Your task to perform on an android device: In the Weather XS app. Check the current weather forecast conditions in Italy.
Image 0: 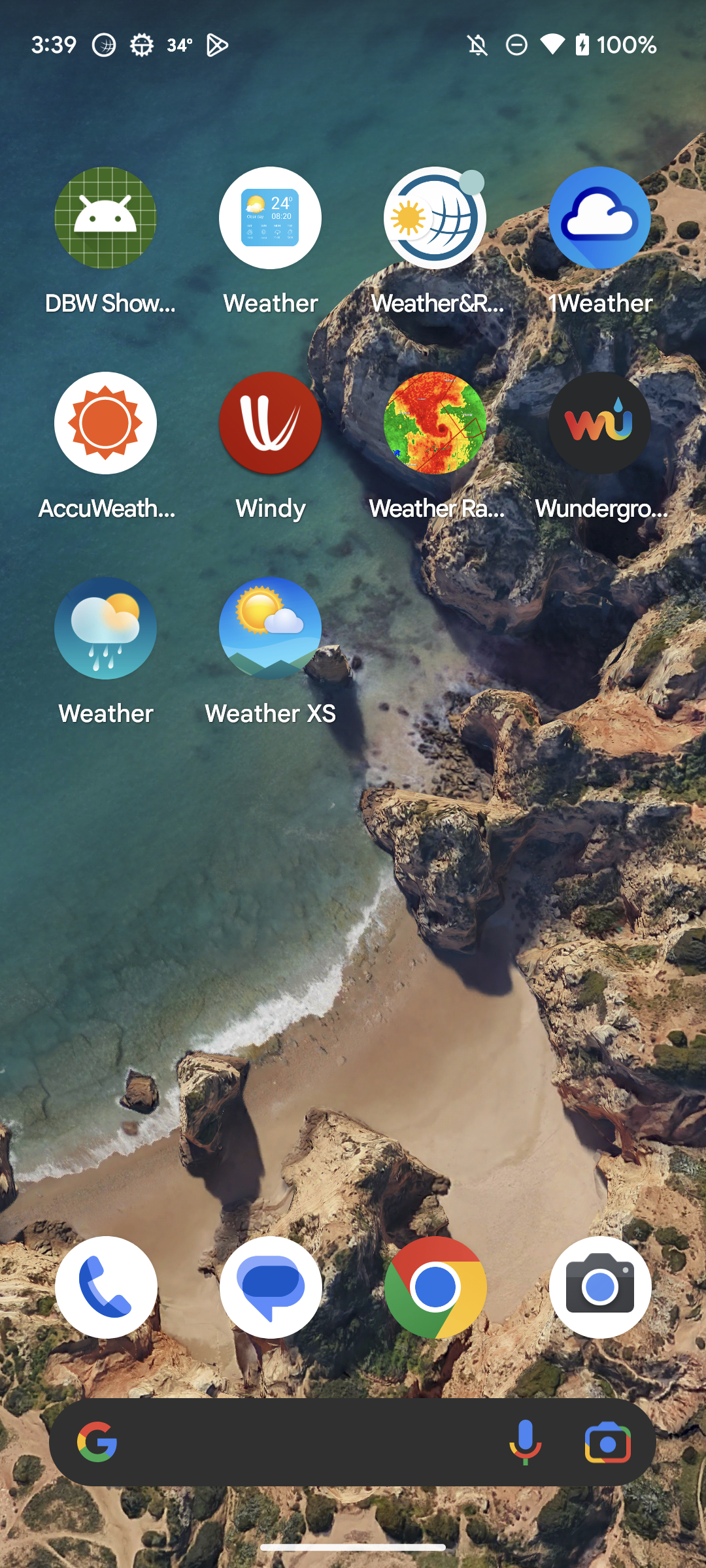
Open the Weather XS app
Step 0: open app "Weather XS"
Image 1: 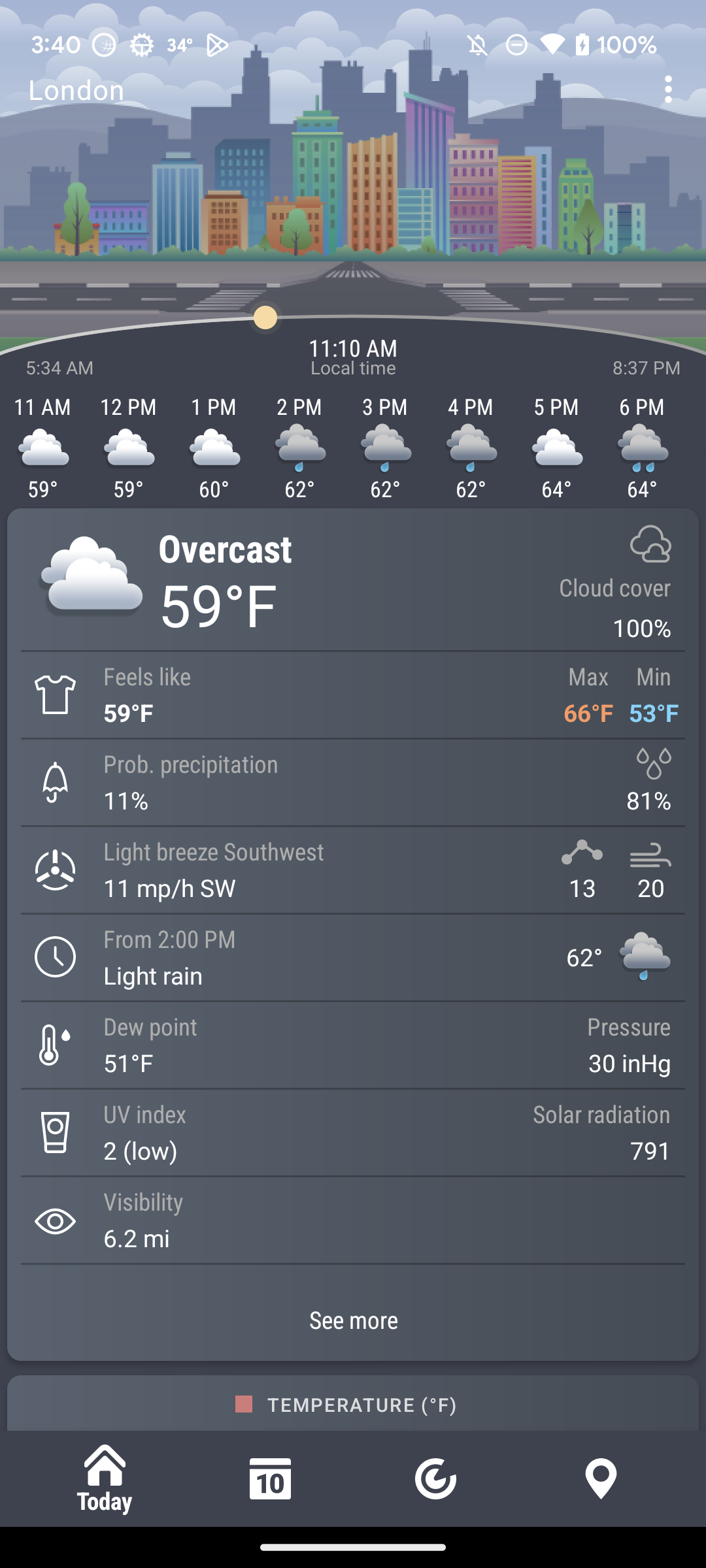
Click on the three dots at top right of the screen
Step 1: click (671, 89)
Image 2: 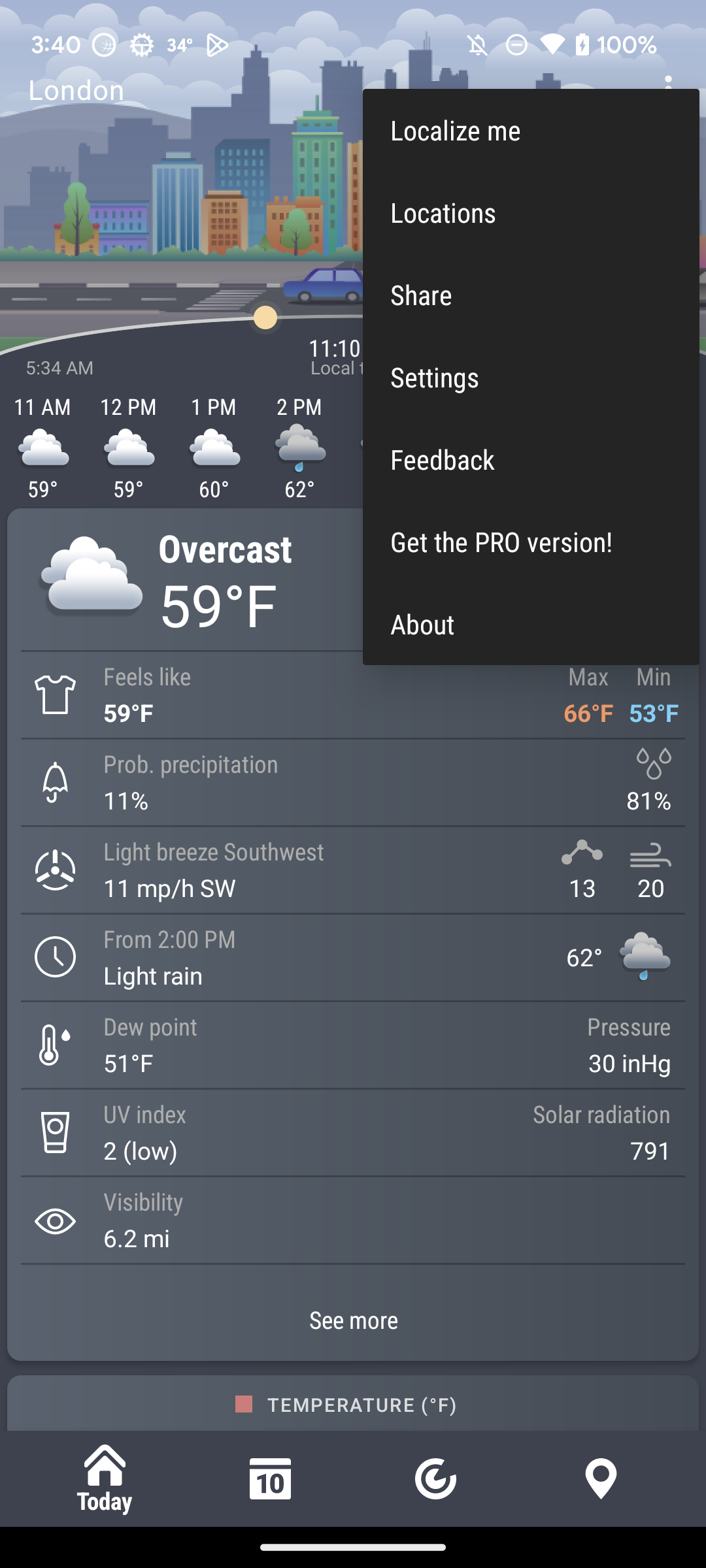
Click on the locations option
Step 2: click (531, 212)
Image 3: 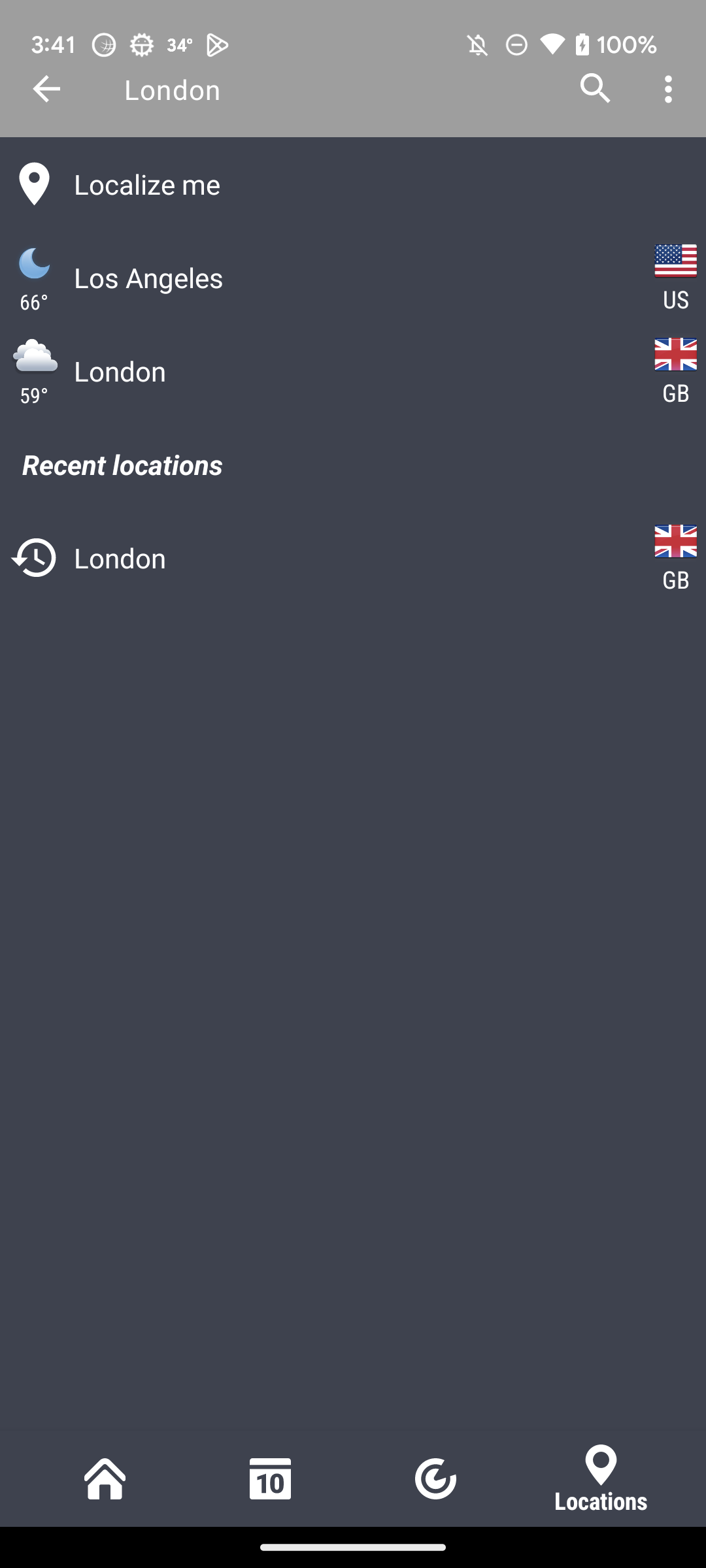
Click on the search icon at top of the screen
Step 3: click (596, 89)
Image 4: 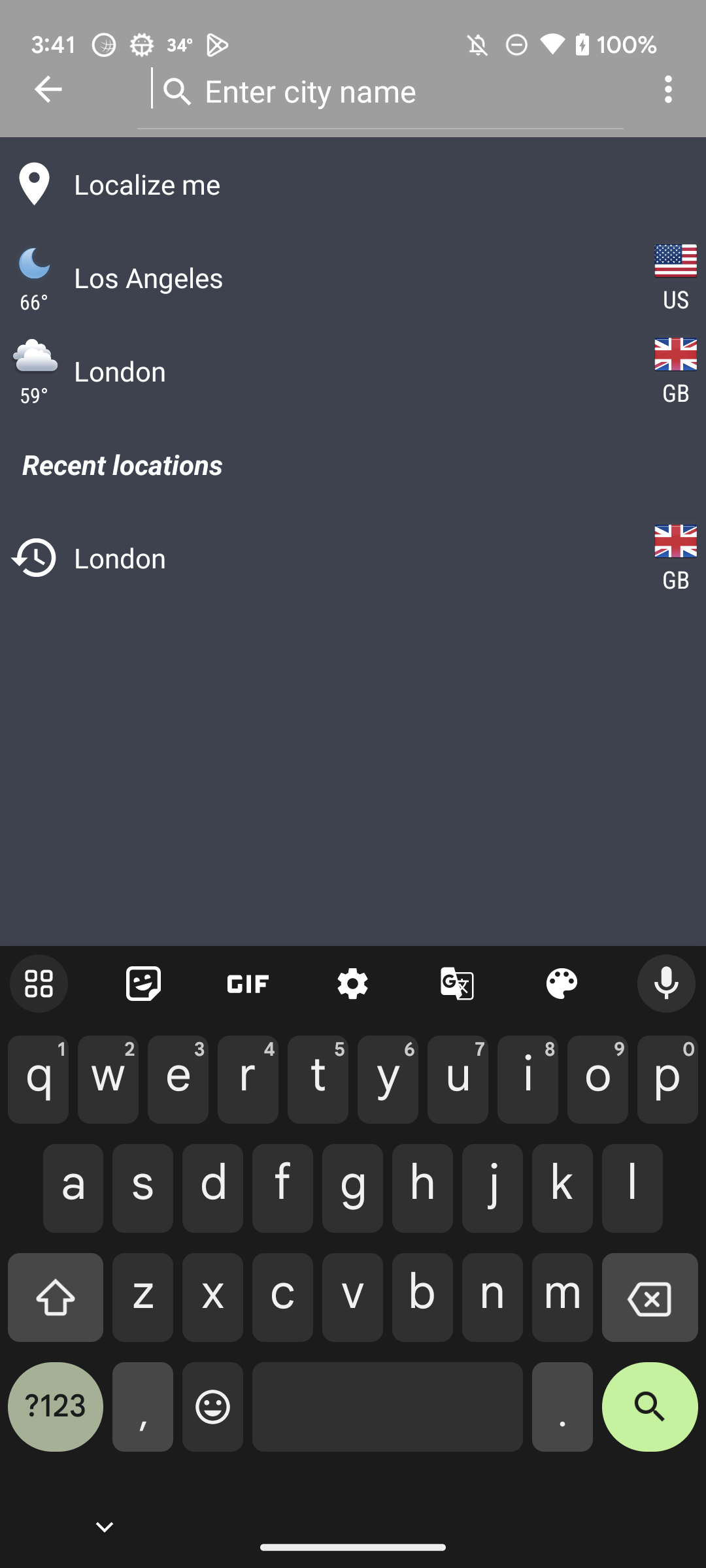
Type"Italy" in search bar
Step 4: type "Italy"
Image 5: 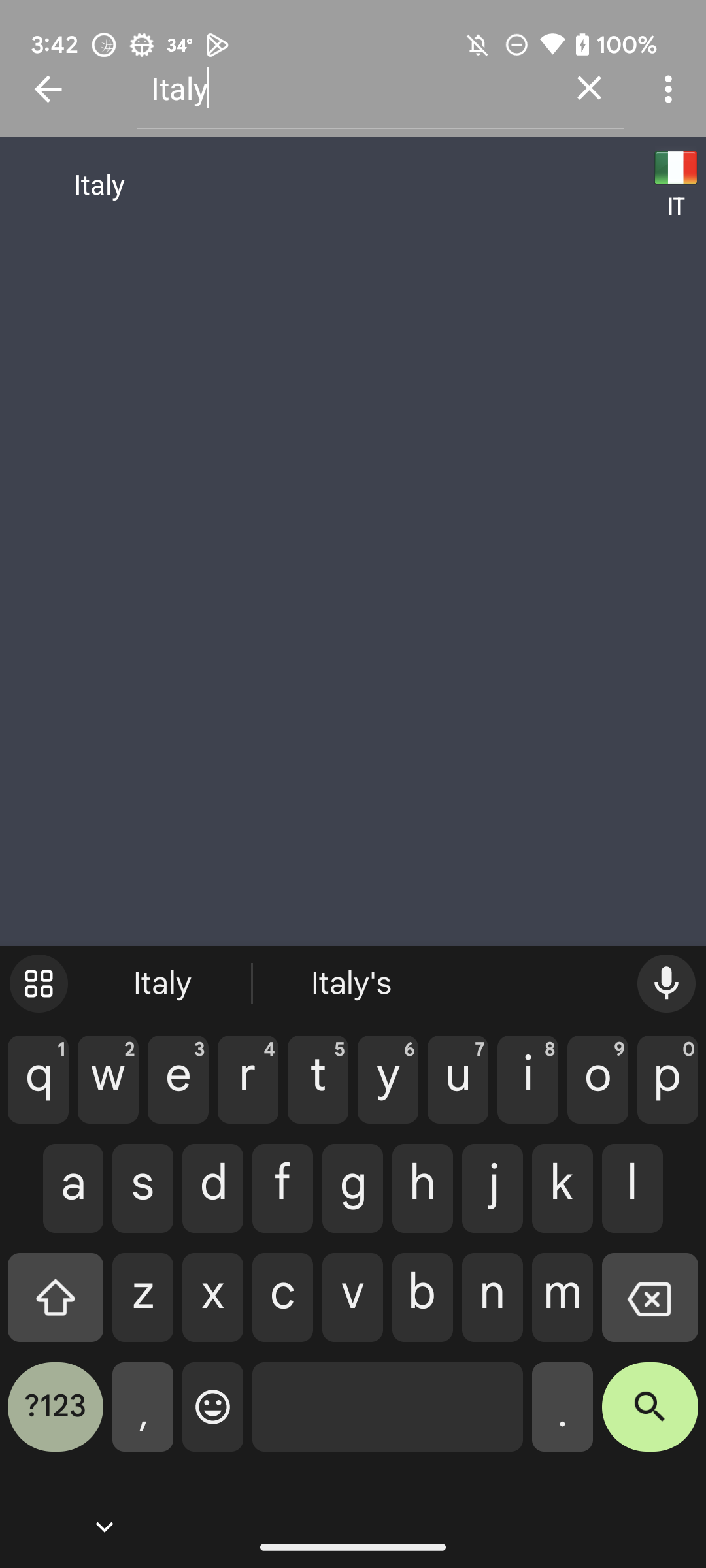
Click on the Italy result
Step 5: click (357, 184)